Your task to perform on an android device: I'd want to search for floor lamps in the Ikea app so I can replace the light in my living room.
Image 0: 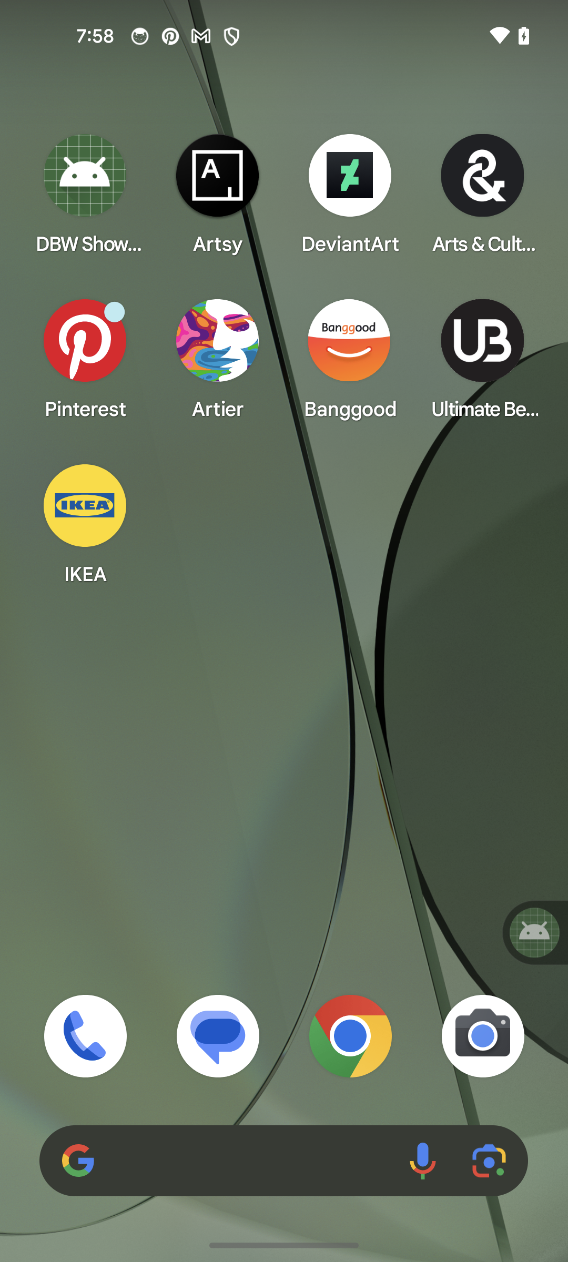
Open the IKEA app
Step 0: open app "IKEA"
Image 1: 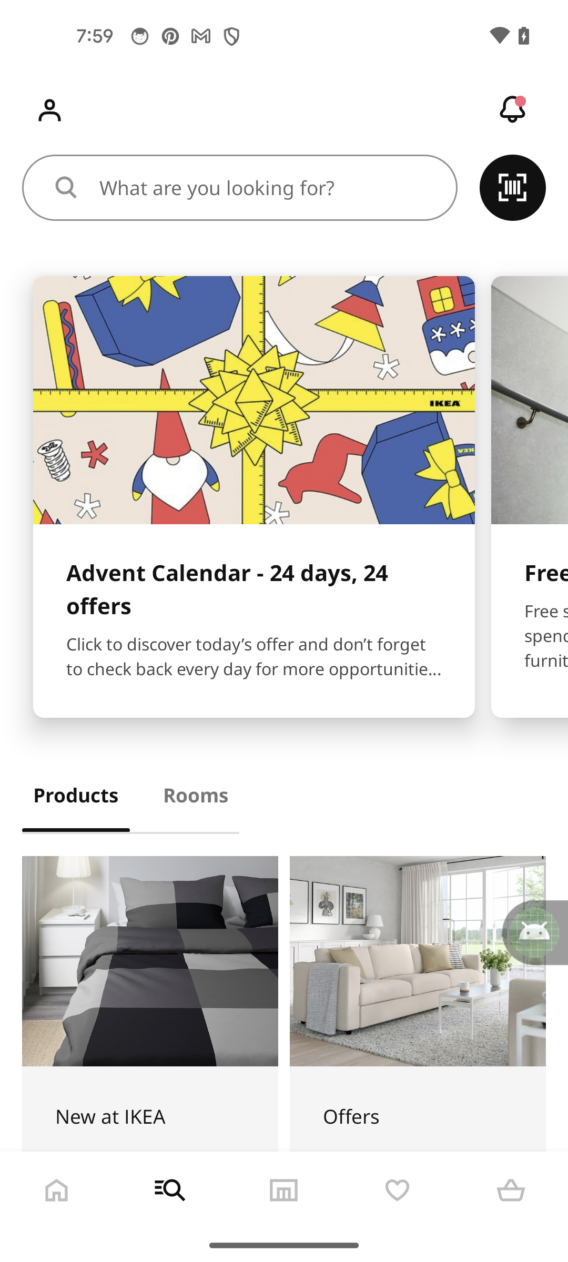
Go to the search bar at the top of the screen
Step 1: click (267, 187)
Image 3: 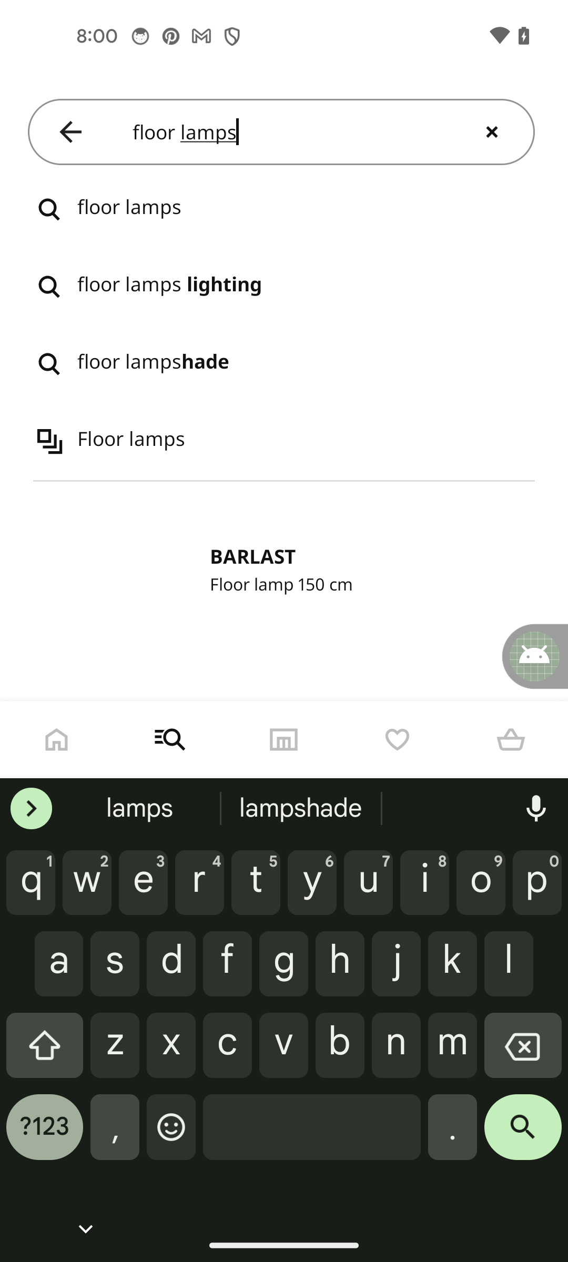
Click on the search button in the keyboard
Step 3: click (523, 1135)